Your task to perform on an android device: Use the Industrybuying app to find the spanner under the Double End Open Jaw Spanner category.
Image 1: 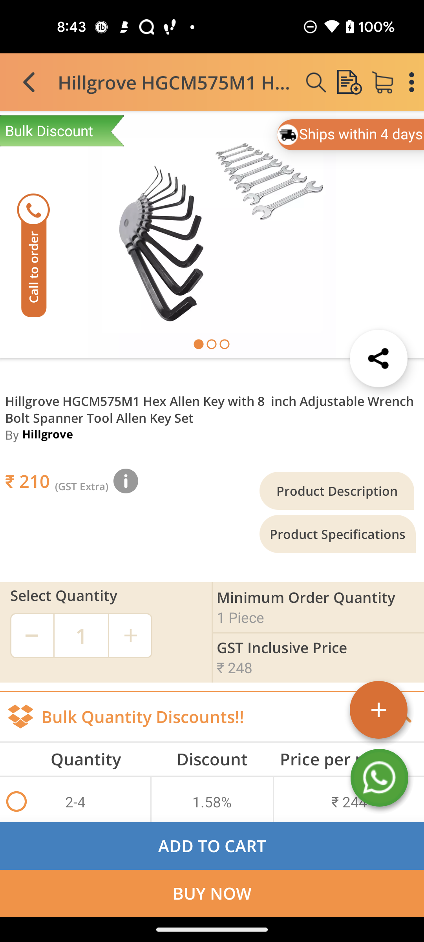
Go back to previous page
Step 1: press back button
Image 3: 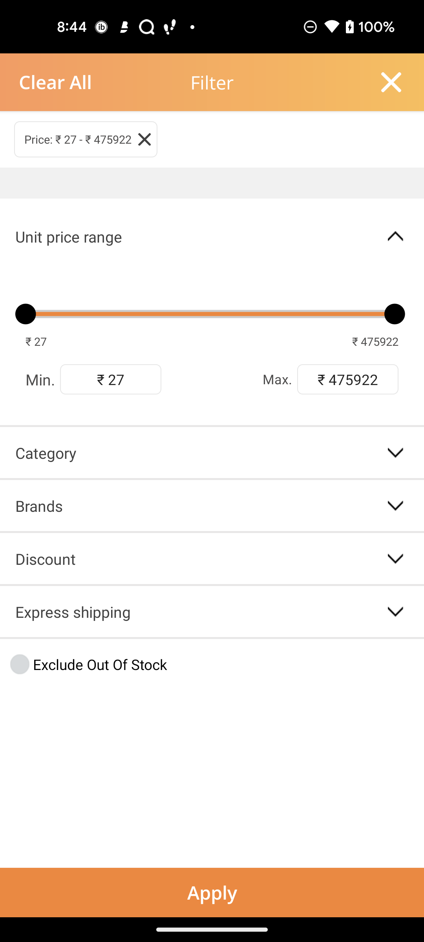
Click on the categroy 
Step 3: click (46, 453)
Image 4: 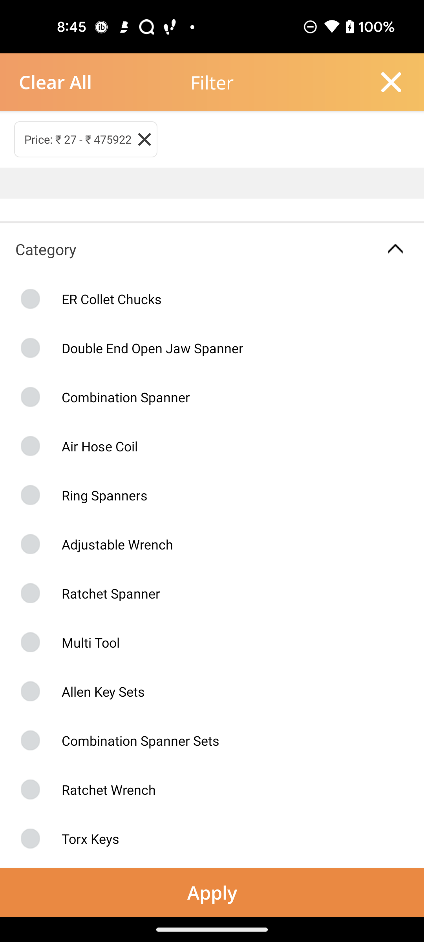
Select on Double End Open Jaw spanner
Step 4: click (132, 348)
Image 5: 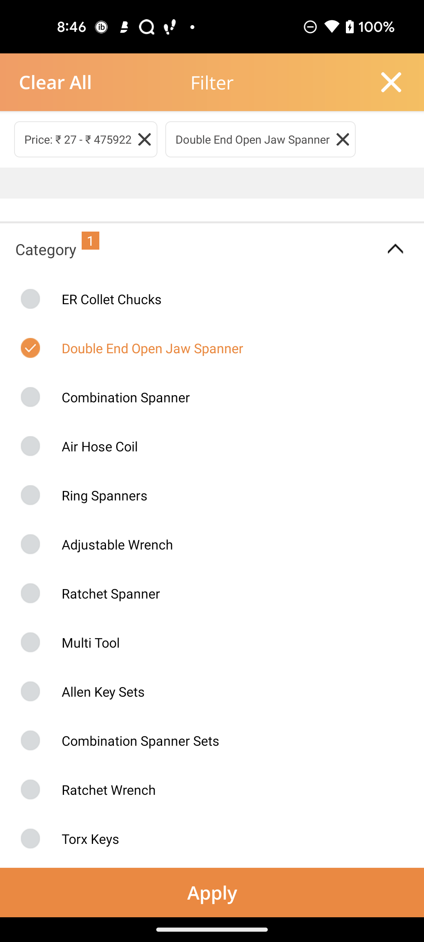
Click on Apply 
Step 5: click (212, 892)